Your task to perform on an android device: The font is currently too small, so I want to resize it.
Image 1: 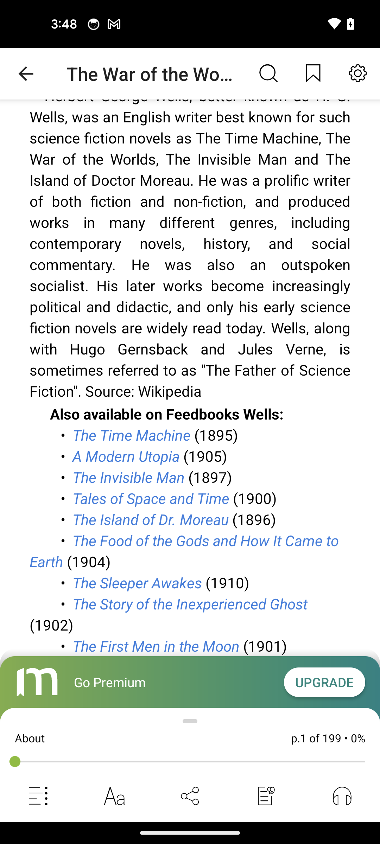
Tap on the Aa text icon at the bottom of the screen
Step 1: click (114, 796)
Image 2: 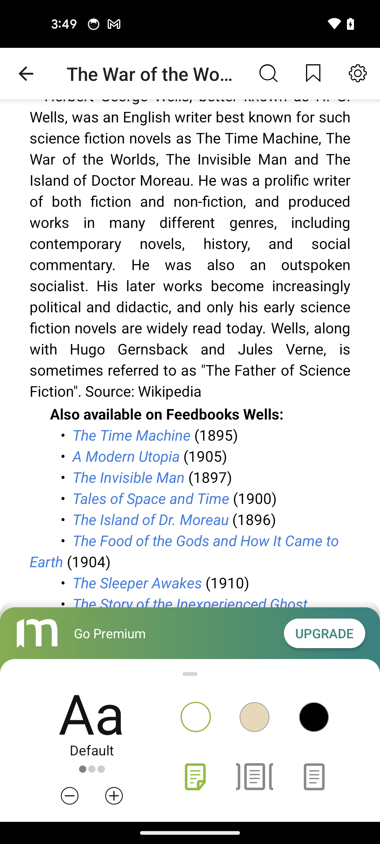
Click on the plus button
Step 2: click (114, 796)
Image 3: 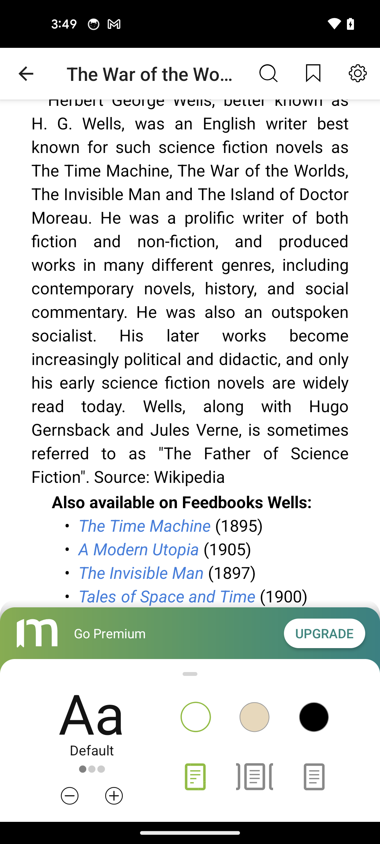
Click on the plus button
Step 3: click (114, 796)
Image 4: 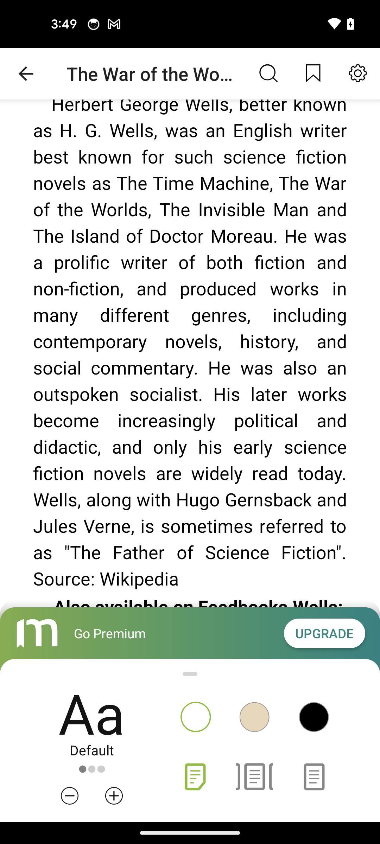
Click on the plus button
Step 4: click (114, 796)